Your task to perform on an android device: Change the event location of environmental day from huda city centre to Rajeev chowk  Connaught, New Delhi  
Image 0: 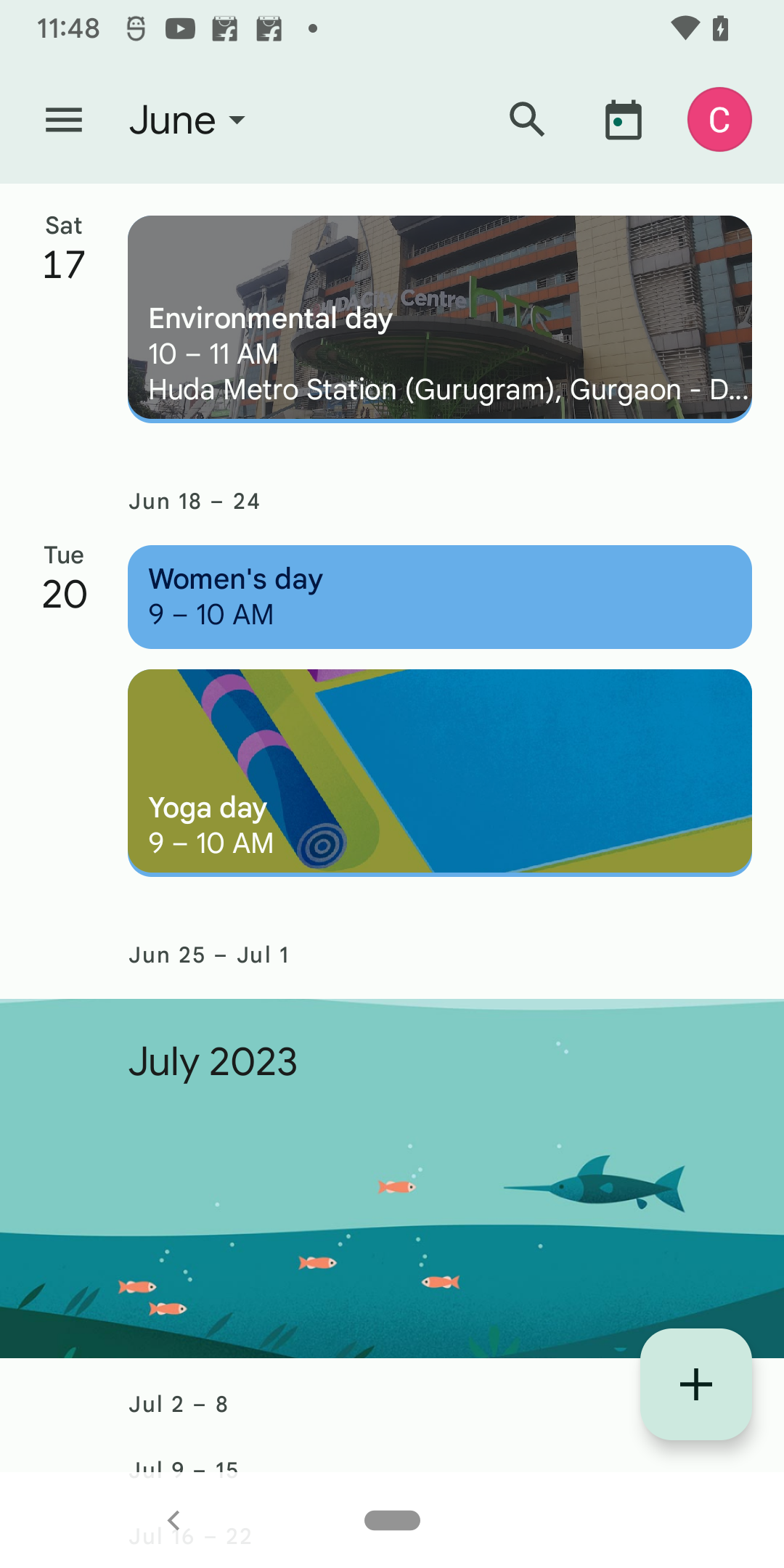
click on the environmental day
Step 0: click (440, 319)
Image 1: 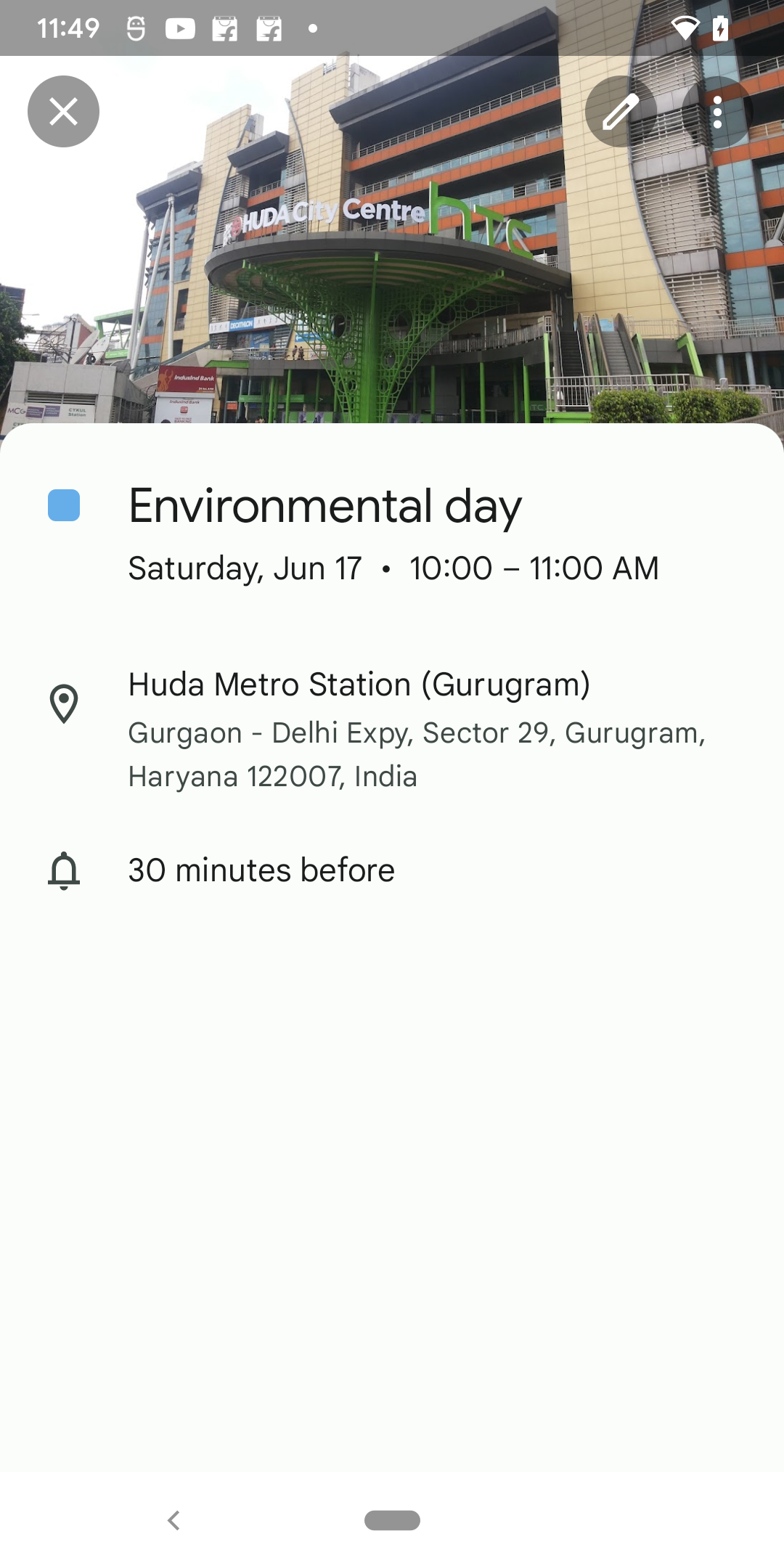
click on the edit icon at the top right corner of the screen 
Step 1: click (621, 111)
Image 2: 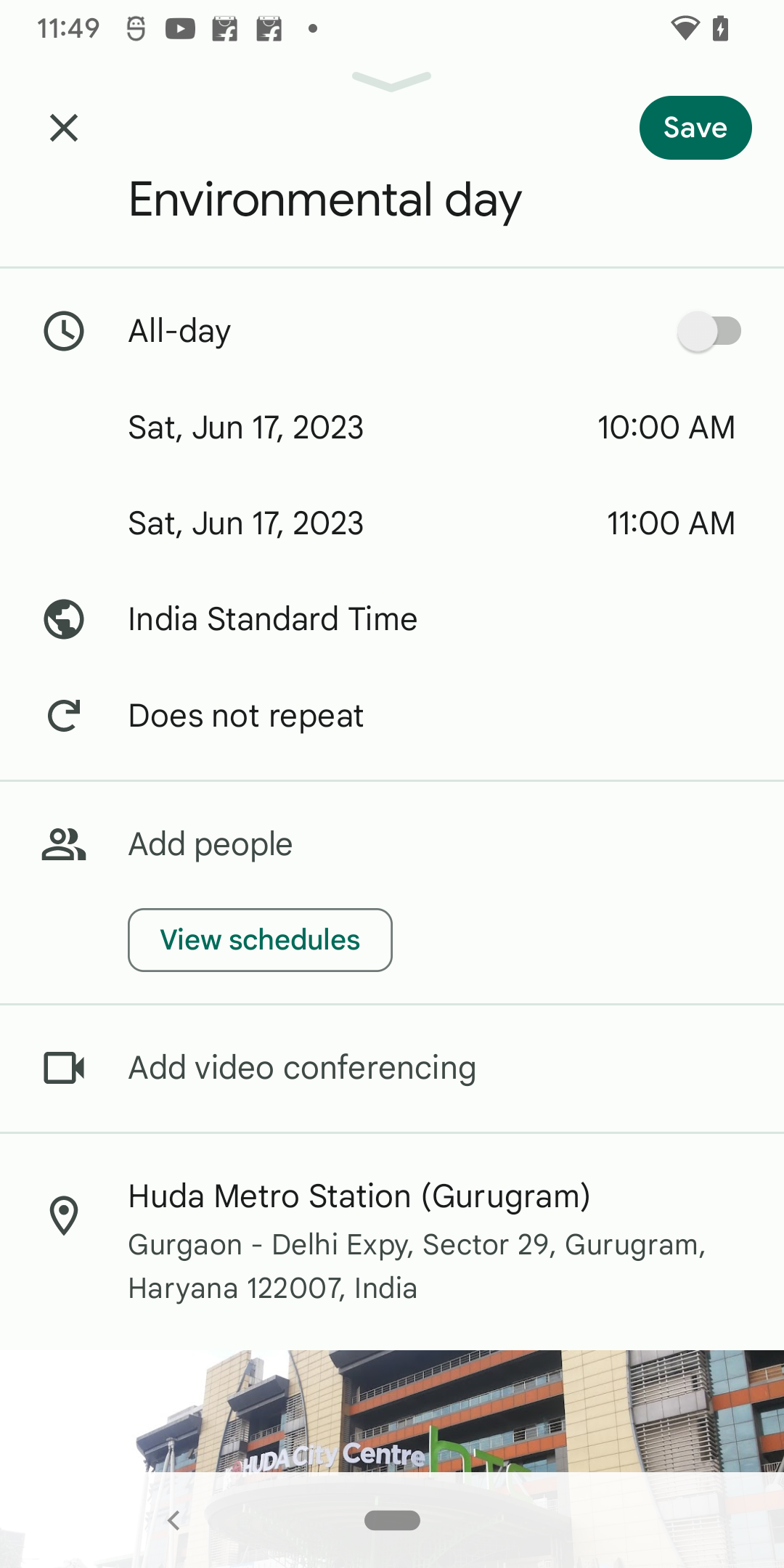
click on the location 
Step 2: click (436, 1266)
Image 4: 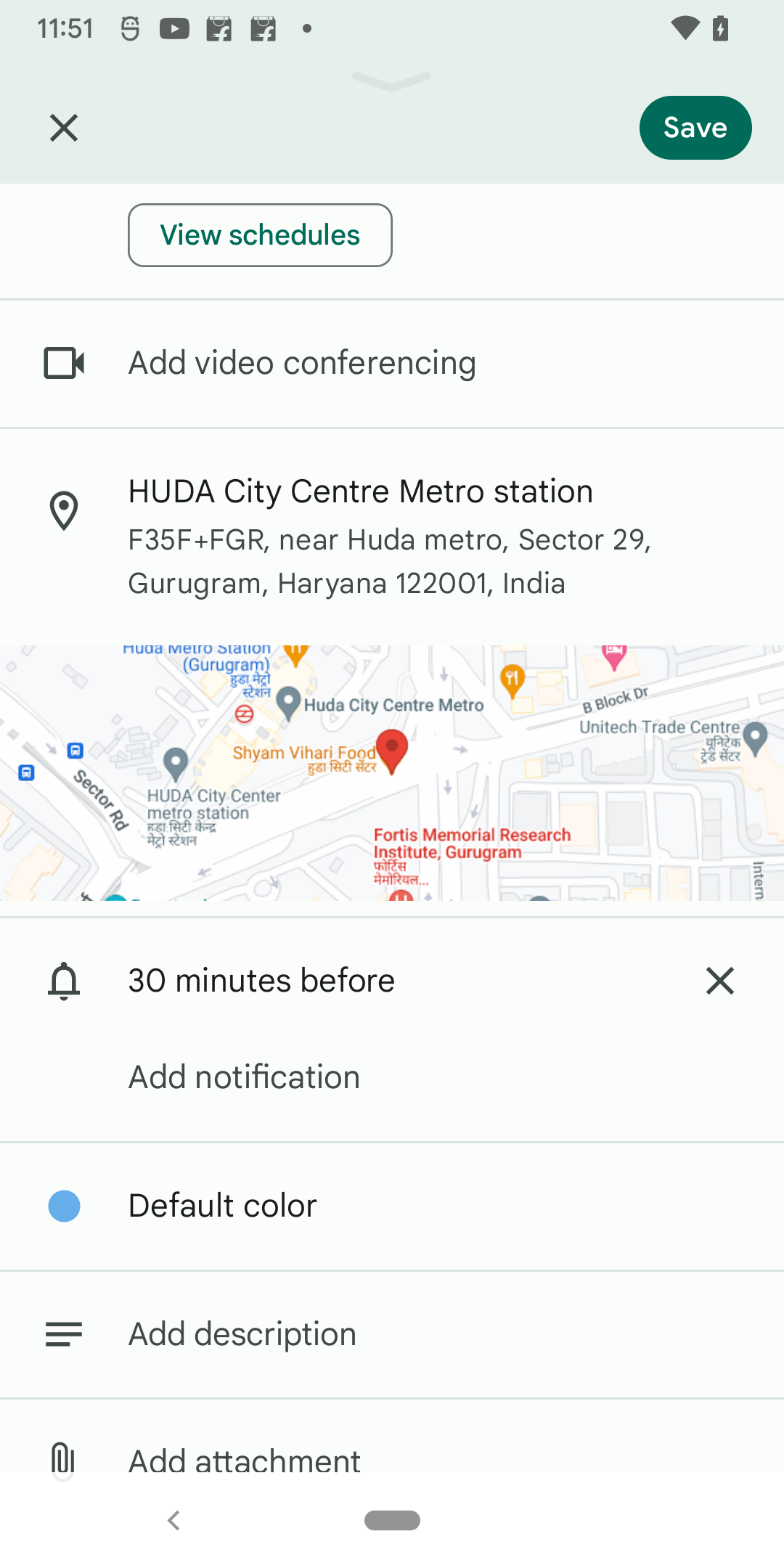
click on the location 
Step 4: click (436, 491)
Image 5: 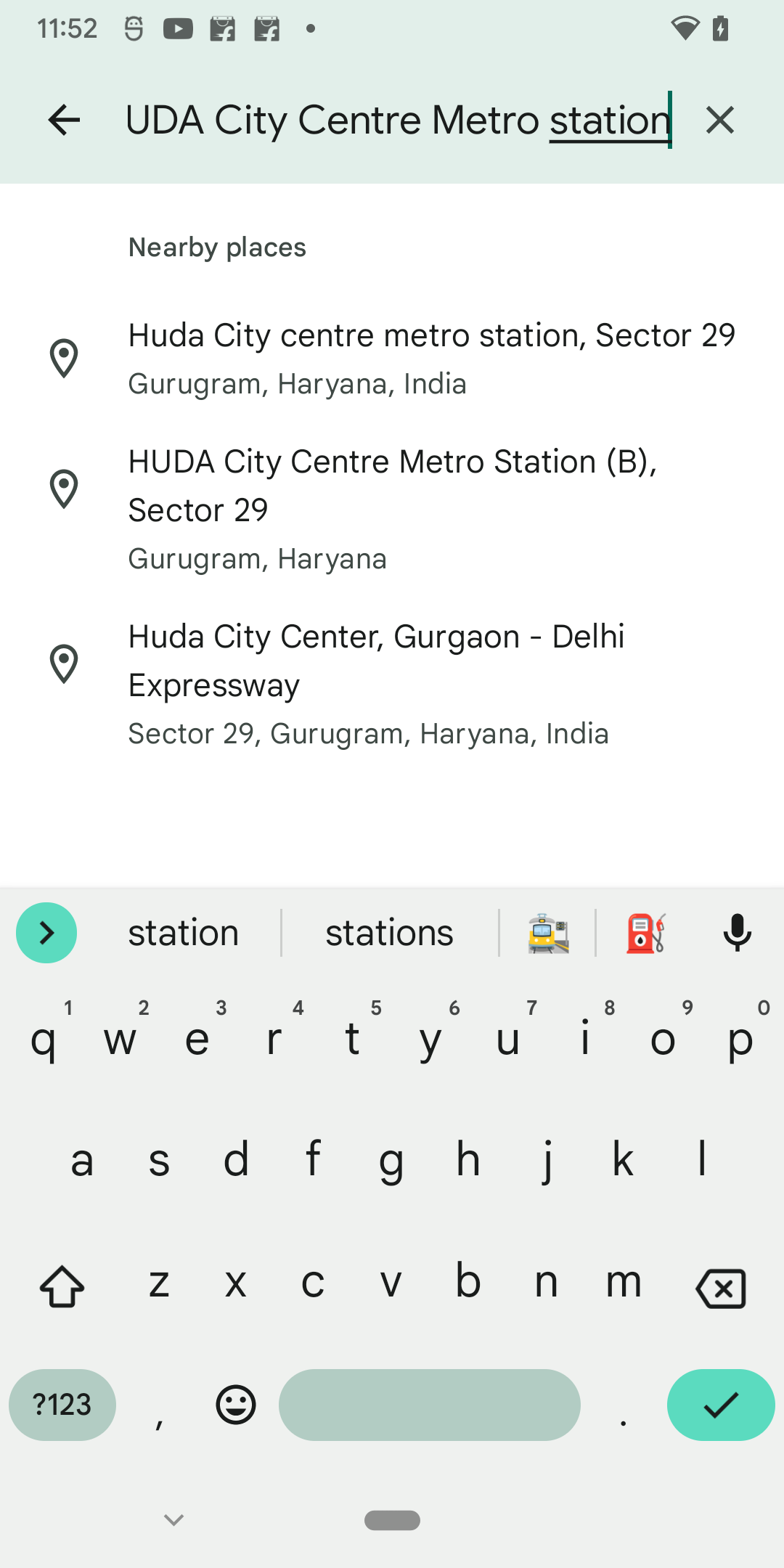
clear the search bar 
Step 5: click (719, 119)
Image 6: 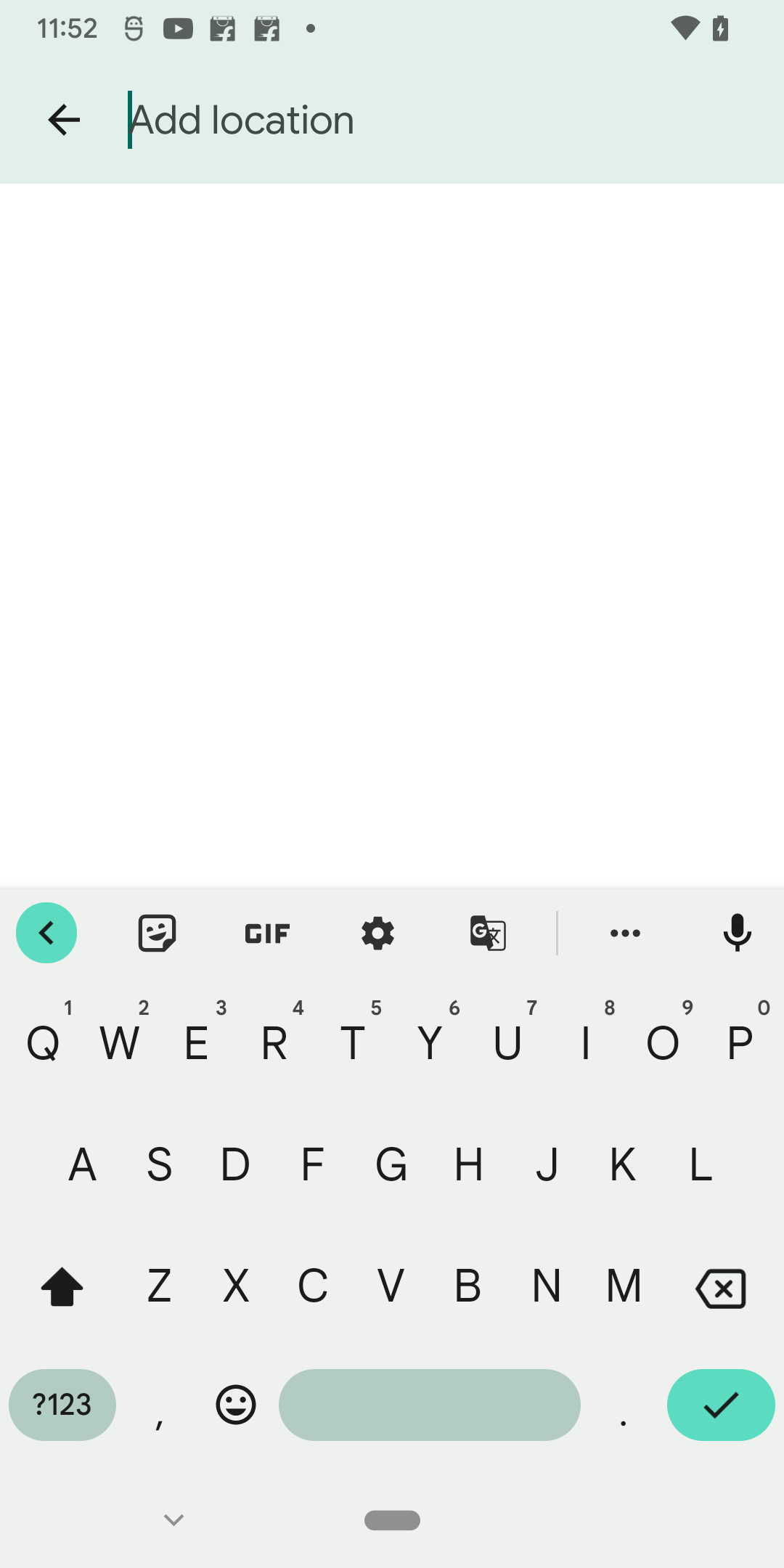
enter location Rajeev Chowk Connaught Palace, New Delhi
Step 6: type "Rajeev Chowk Connaught , New Delhi"
Image 7: 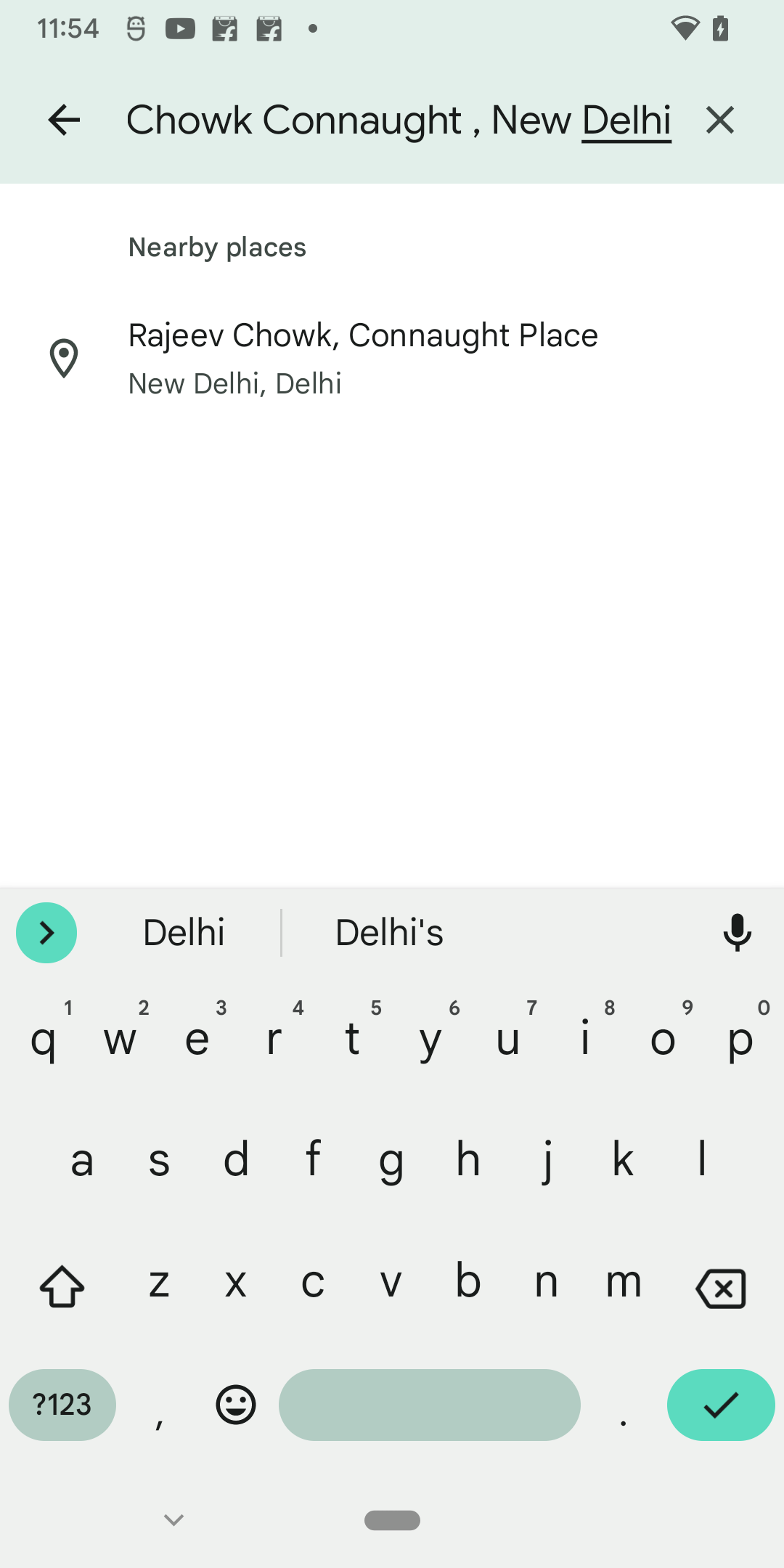
click on the first result
Step 7: click (392, 359)